Your task to perform on an android device: I can afford to pay 16,400 rs per month for 1 RK Independent Builder Floor . view this property for me 
Image 0: 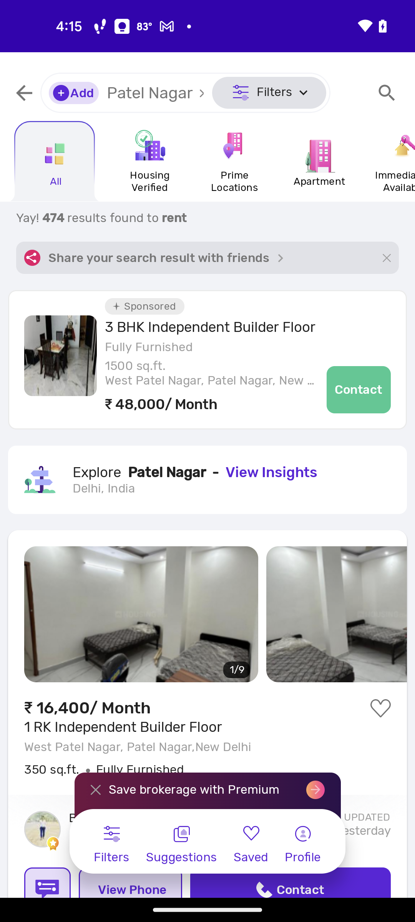
Click on the first search result
Step 0: click (204, 654)
Image 1: 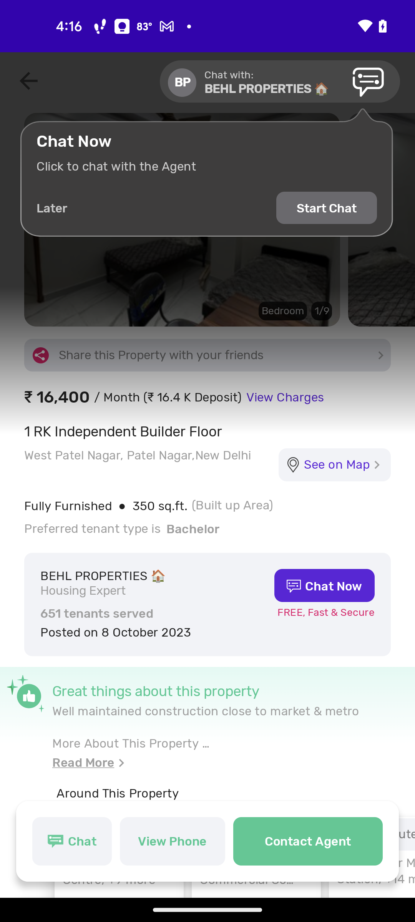
Scroll down to view more
Step 1: scroll down
Image 2: 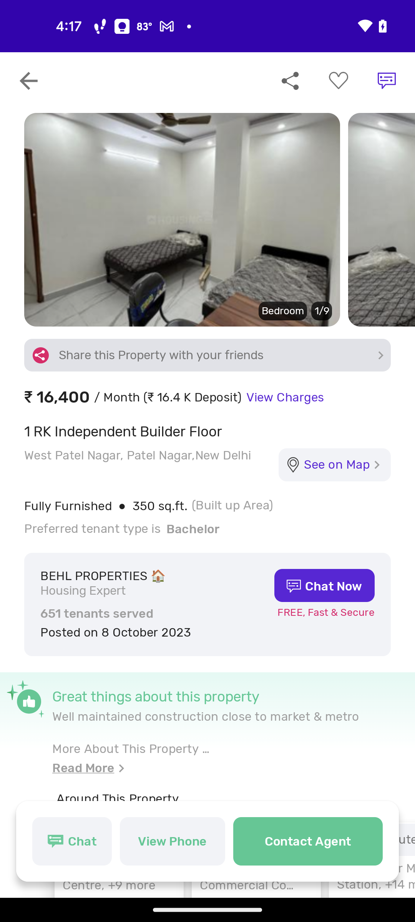
Scroll down to view more
Step 2: scroll down